Your task to perform on an android device: Go to the NIke app & add Nike Air Max 97 Shoes to wishlist
Image 0: 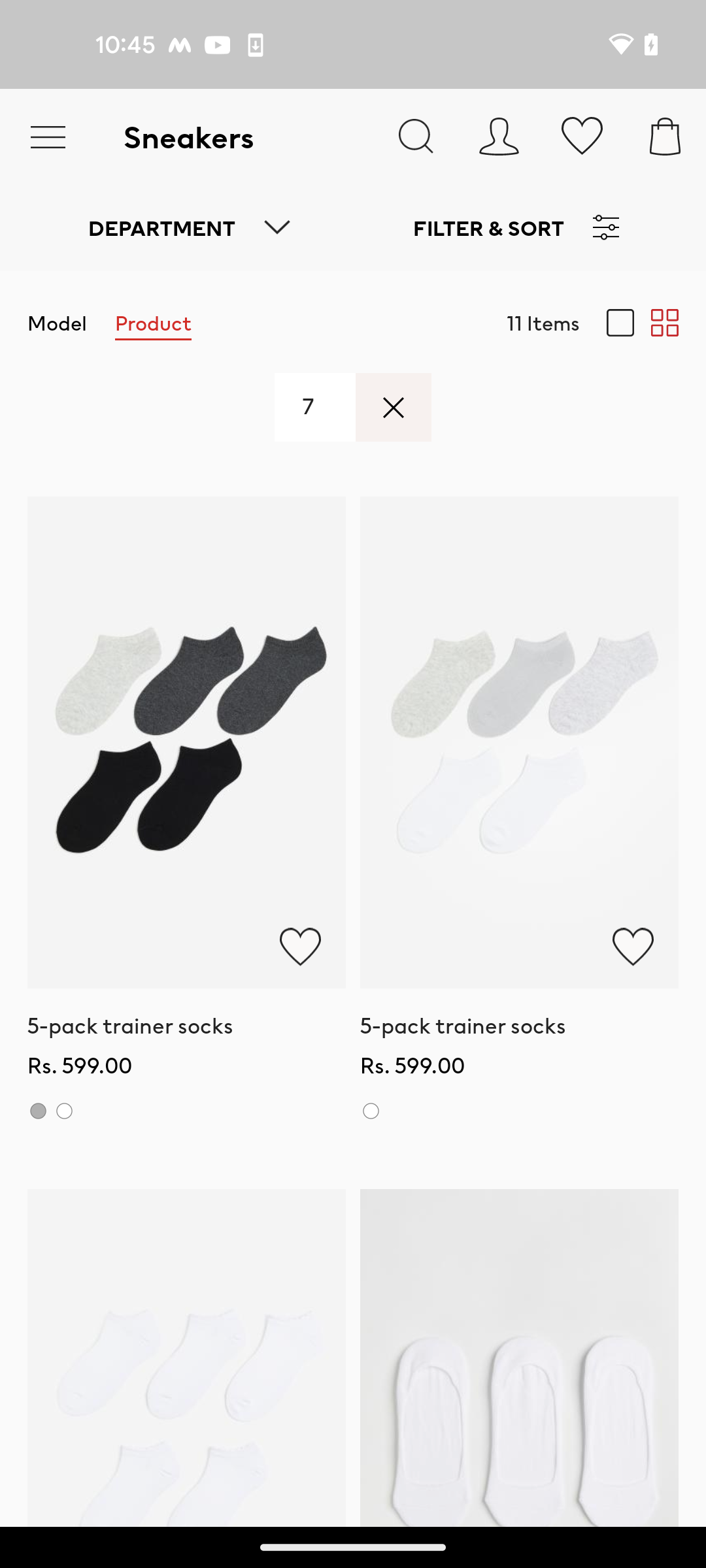
open the Nike app
Step 0: open app "Nike"
Image 1: 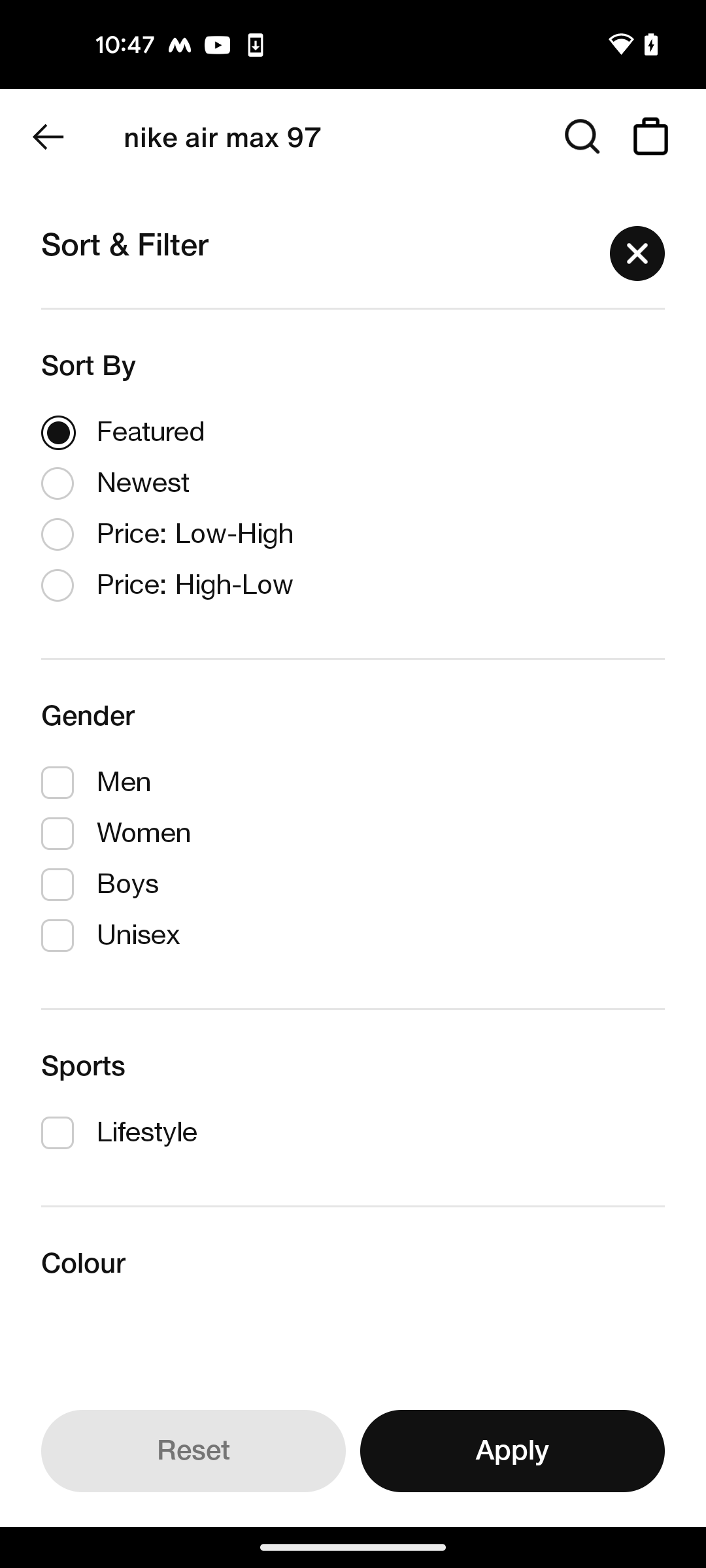
go back 
Step 1: press back button
Image 2: 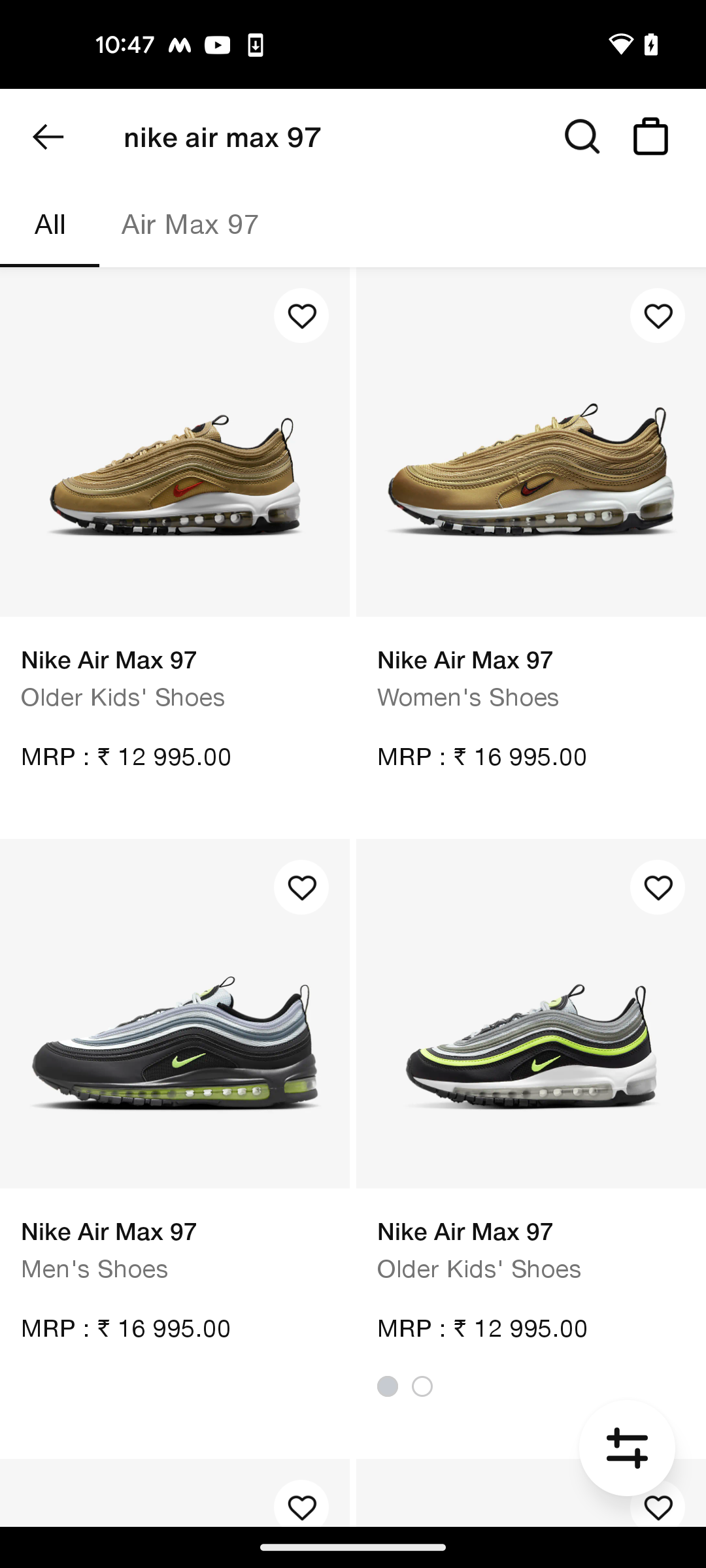
click on the first product Nike Air Max 97
Step 2: click (296, 493)
Image 3: 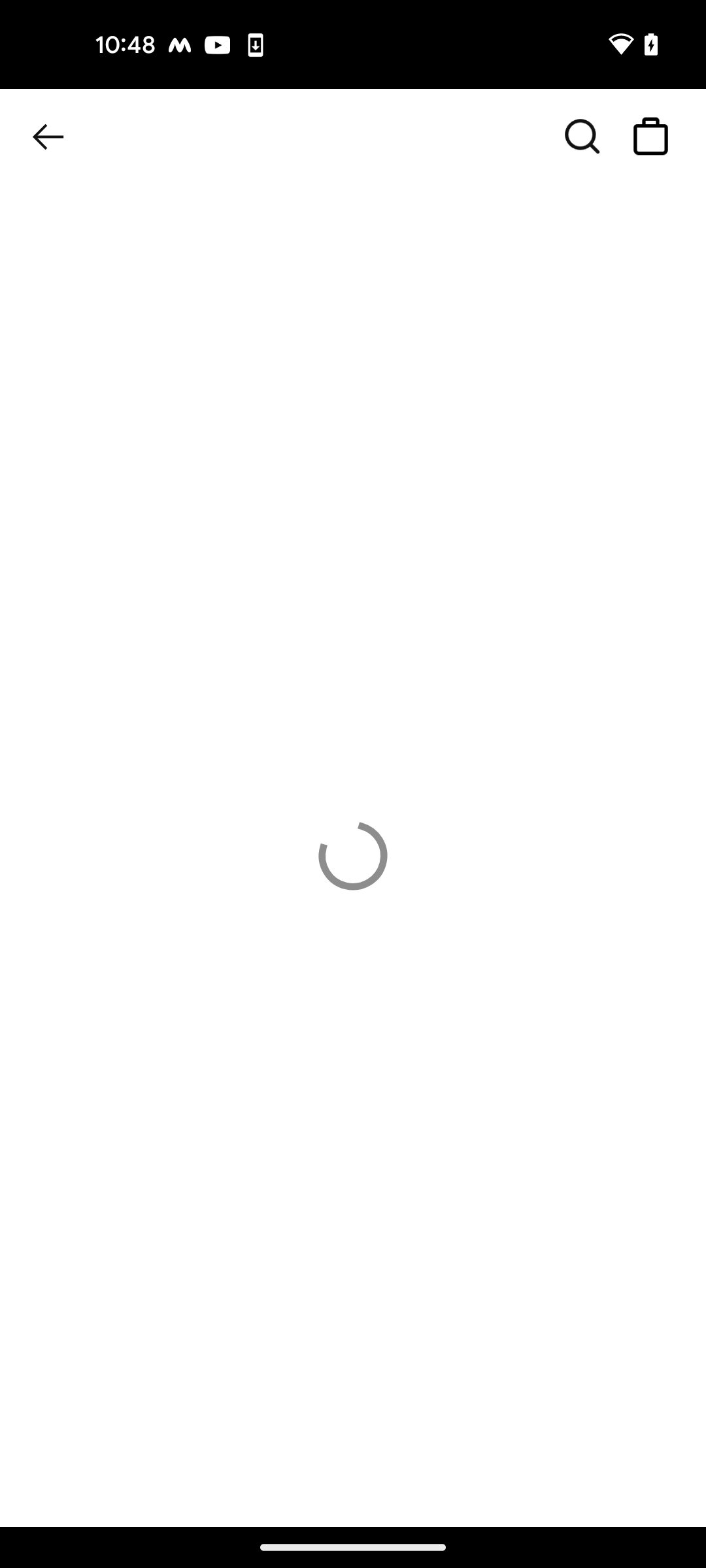
click on the first product Nike Air Max 97
Step 3: wait
Image 4: 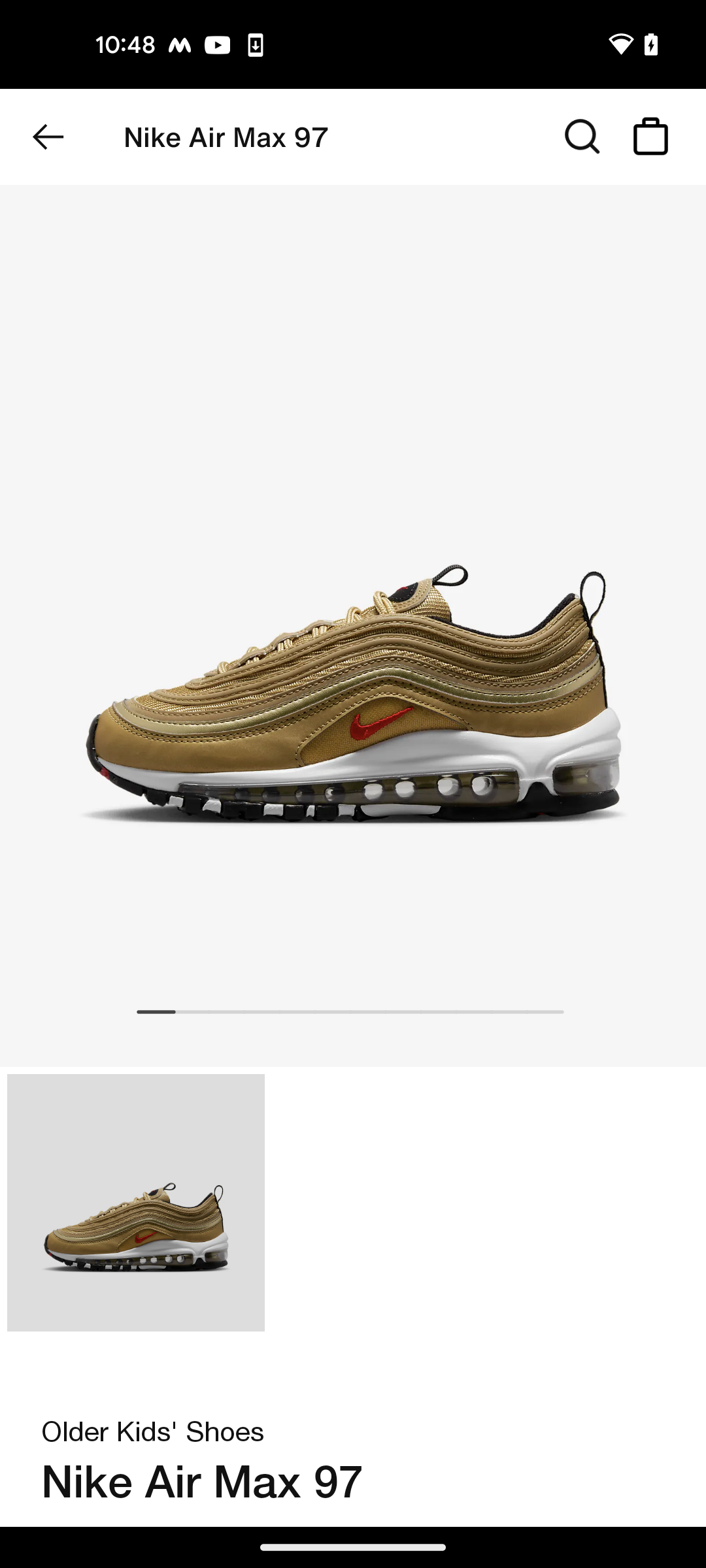
scroll down to view options
Step 4: scroll down
Image 5: 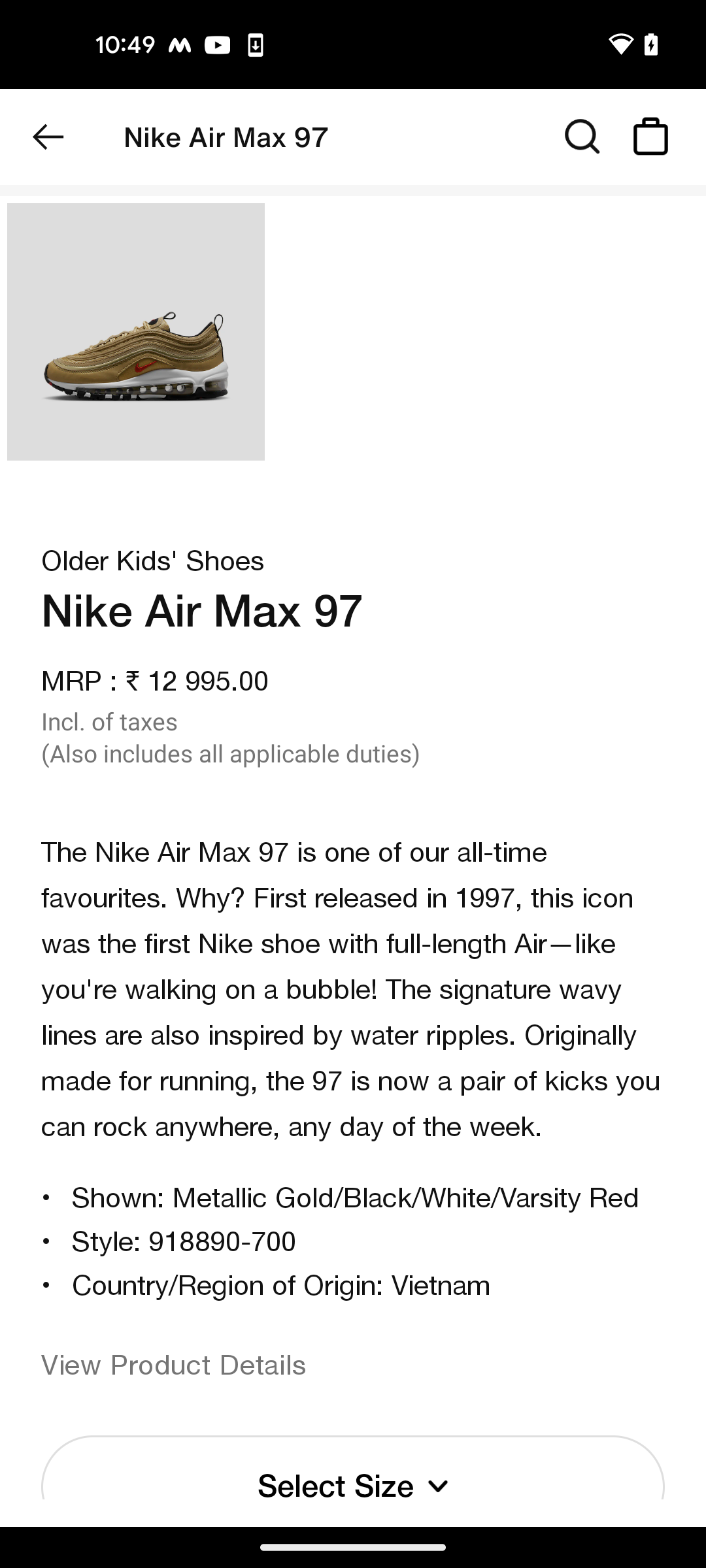
scroll down to view options
Step 5: scroll down
Image 6: 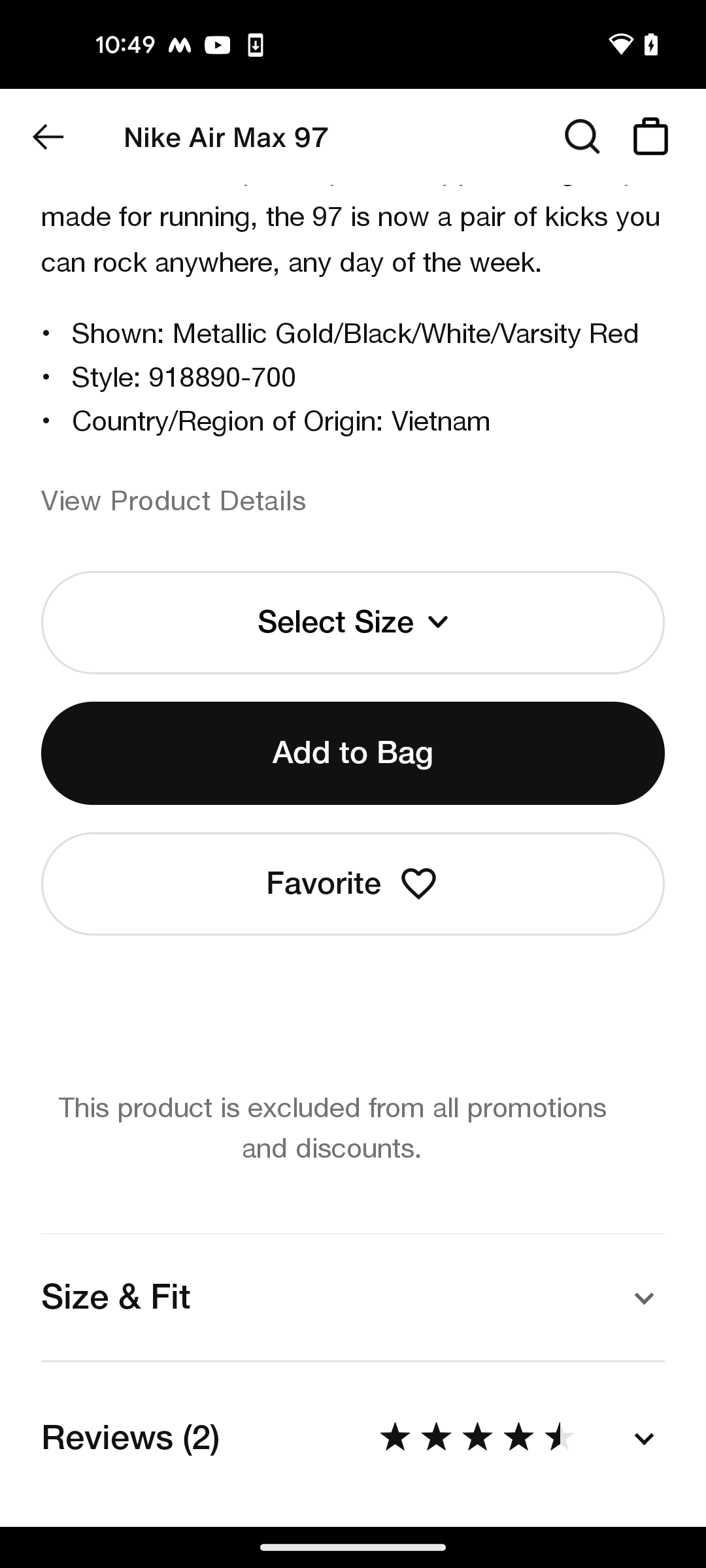
click on the Favorite button to add the product to wishlist
Step 6: click (352, 883)